Your task to perform on an android device: i want to make sure that i haven't miss anything ,add the checkbox to the list item of the Grocery list Note in the google keep app
Image 0: 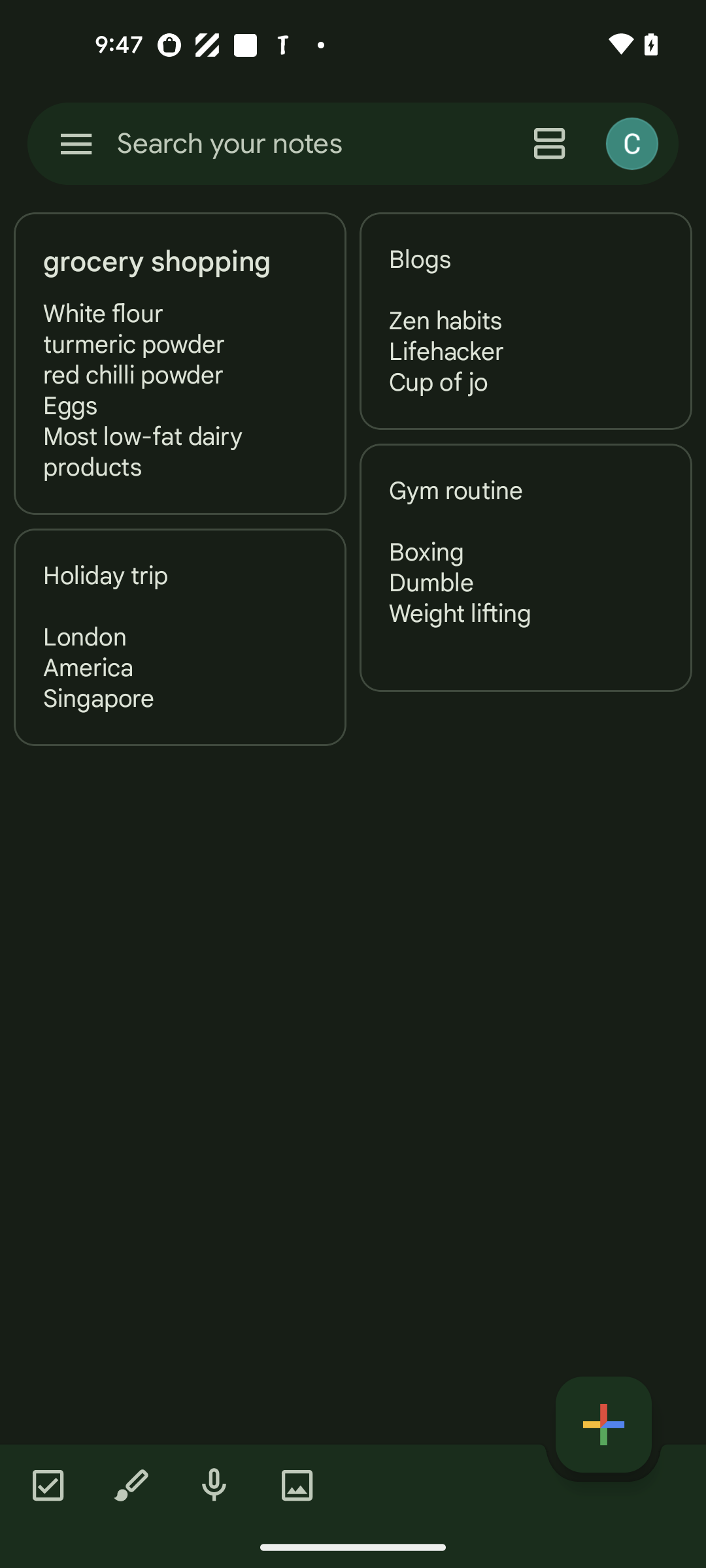
Click on the Grocery shopping notes
Step 0: click (180, 262)
Image 1: 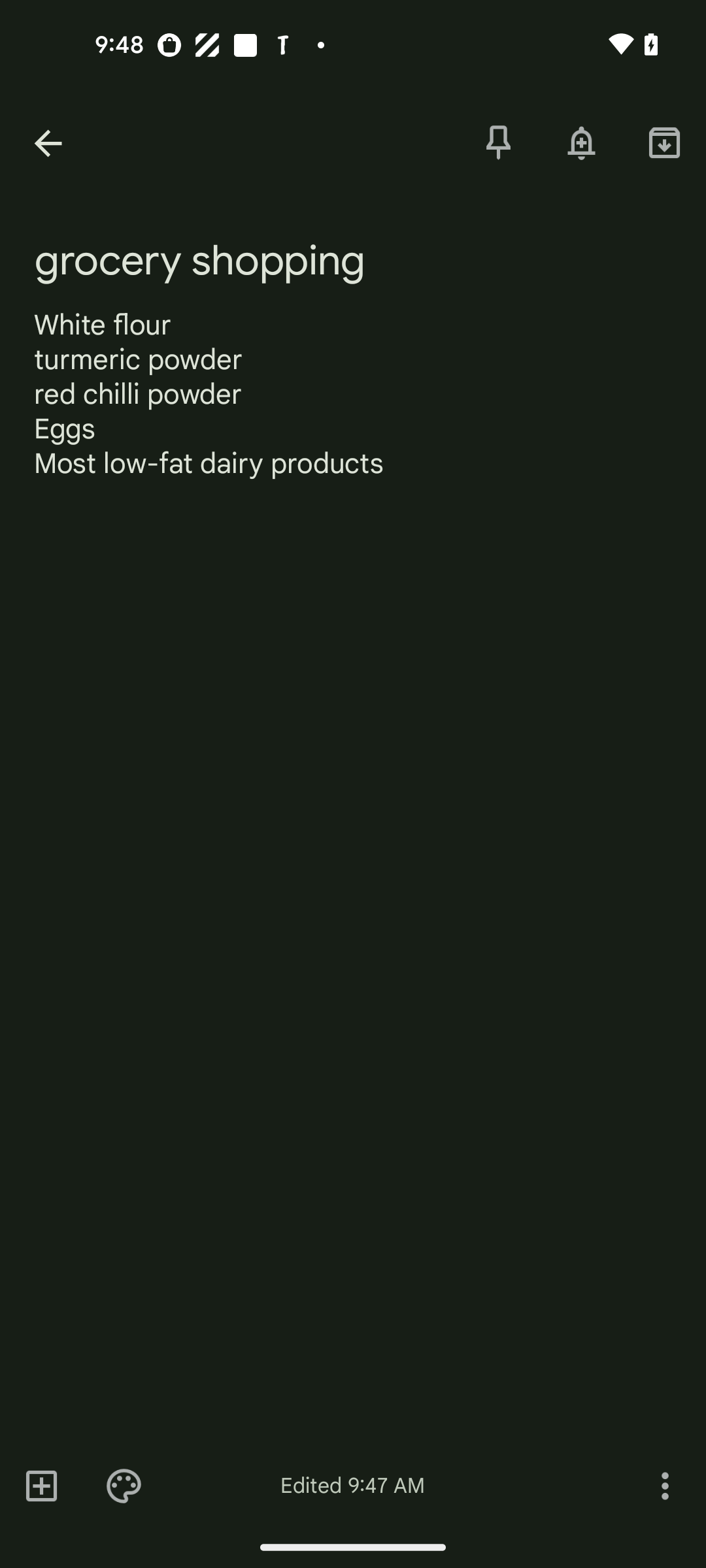
Click on the + icon at the bottom left corner of the screen
Step 1: click (41, 1485)
Image 2: 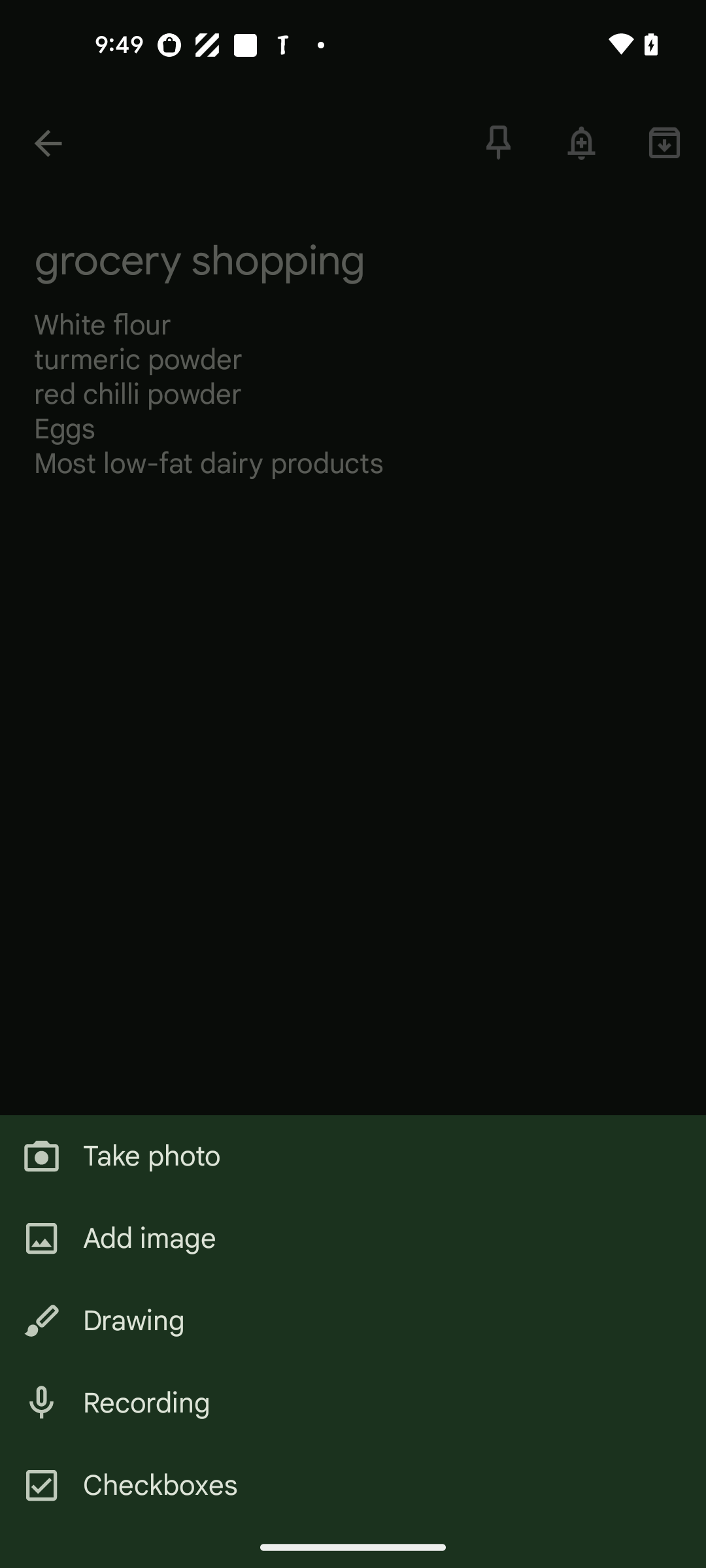
Click on the Checkboxes option
Step 2: click (353, 1485)
Image 3: 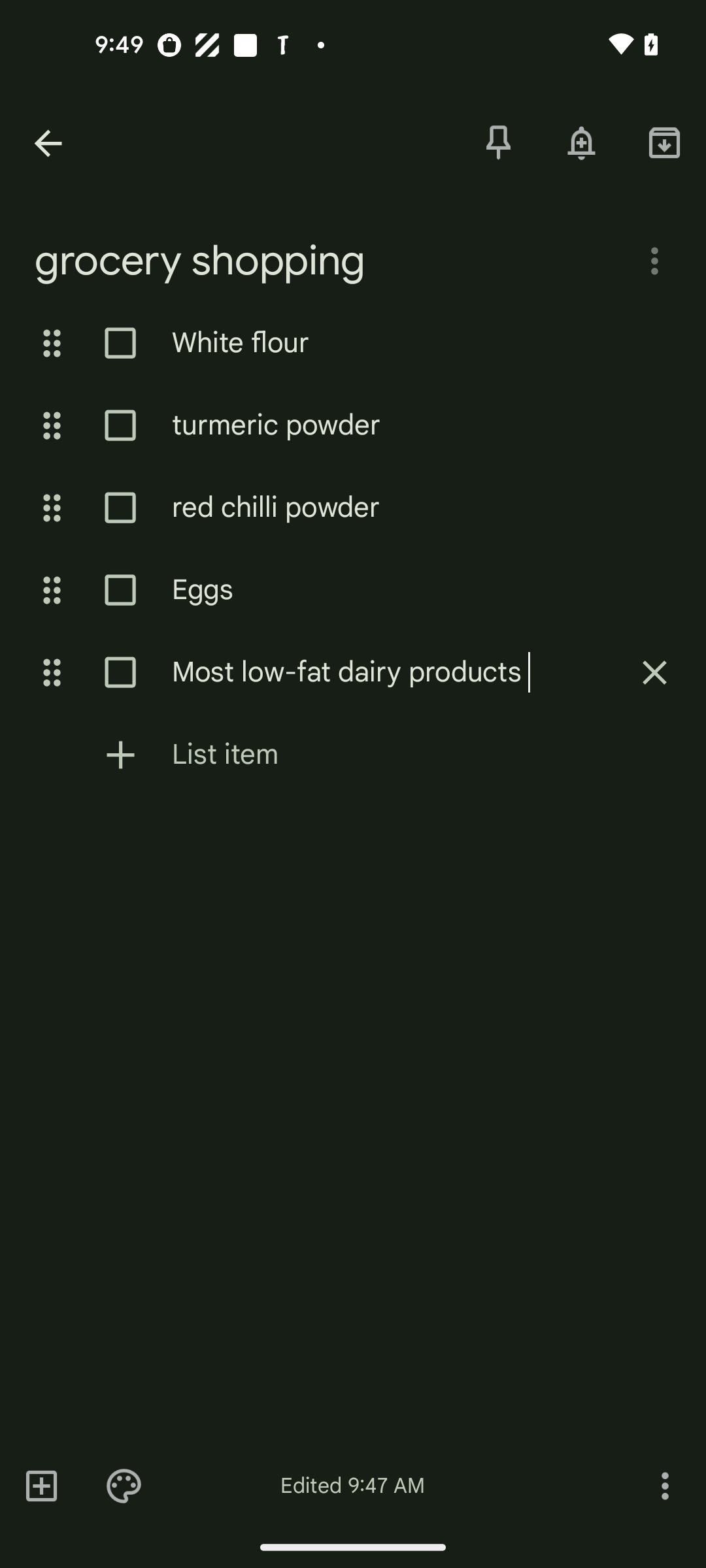
Click on the box of white flour
Step 3: click (180, 391)
Image 4: 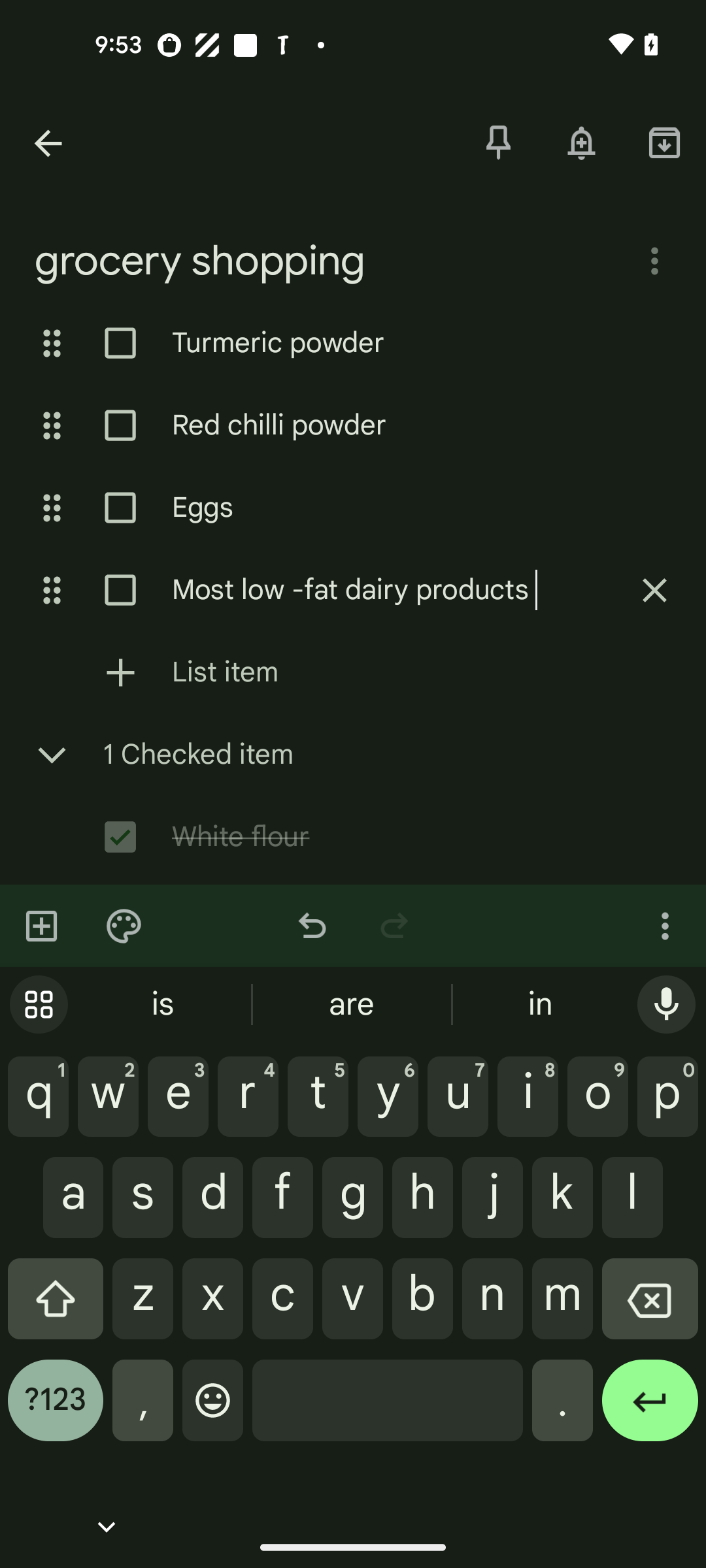
Click on the box of turmeric powder 
Step 4: click (193, 350)
Image 5: 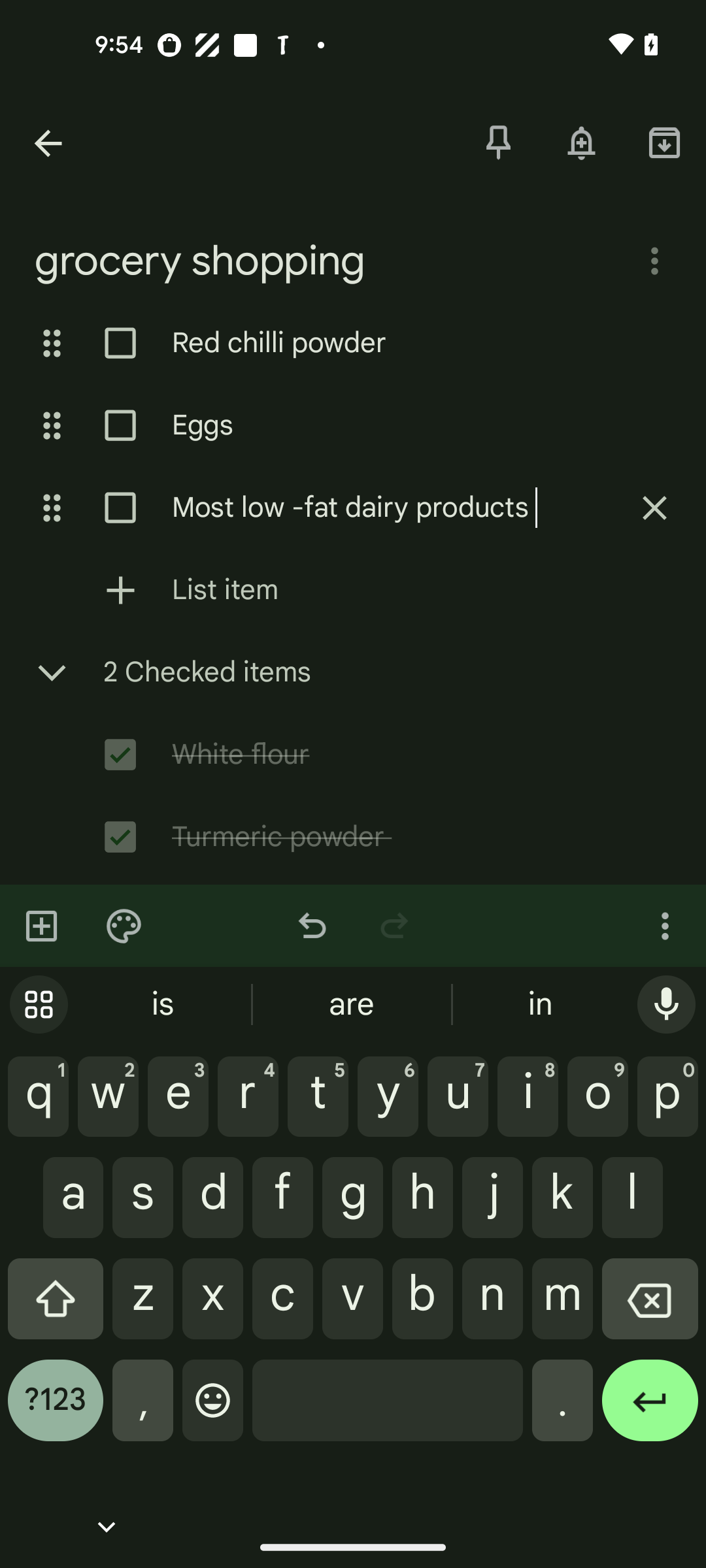
Click on the box of Red chilli powder 
Step 5: click (193, 350)
Image 6: 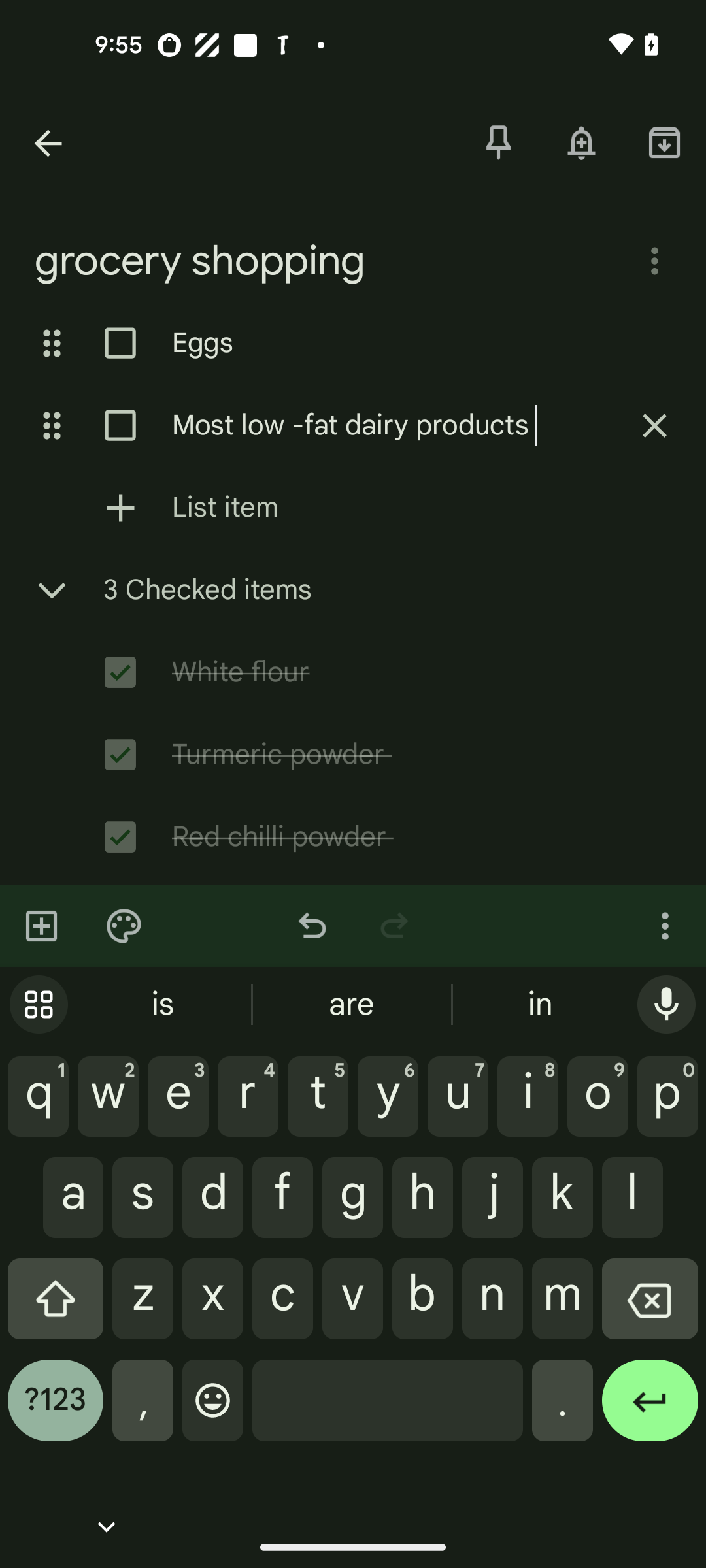
Click on the box of Eggs 
Step 6: click (193, 350)
Image 7: 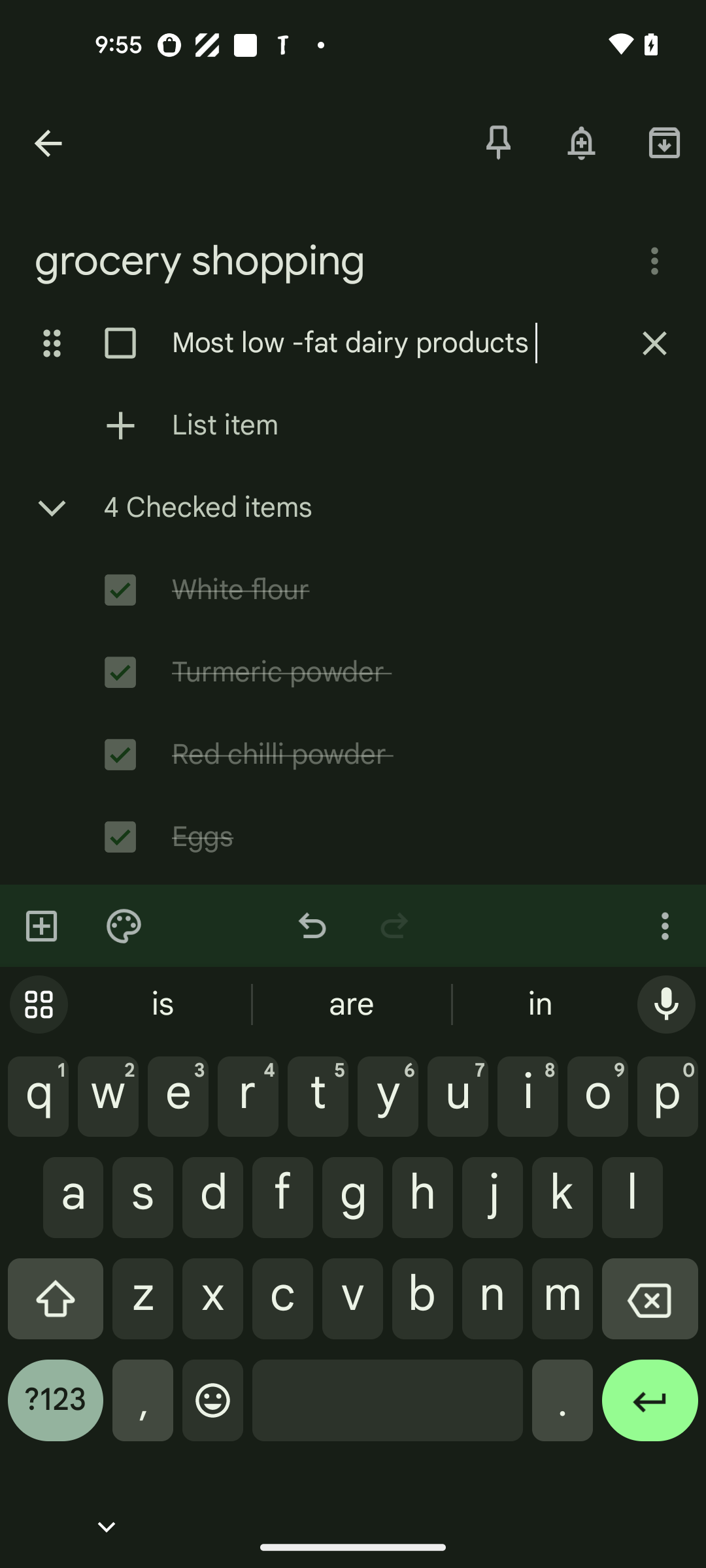
Click on the box of Most low-fat dairy products 
Step 7: click (193, 366)